Your task to perform on an android device: I might want to view the Google Maps app with public transit routes for Pete's kitchen from my residence.
Image 0: 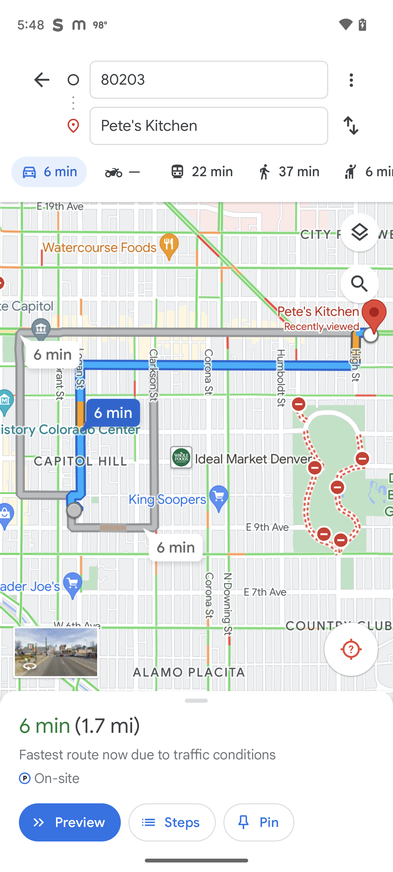
Click on the layer icon.
Step 0: click (365, 236)
Image 1: 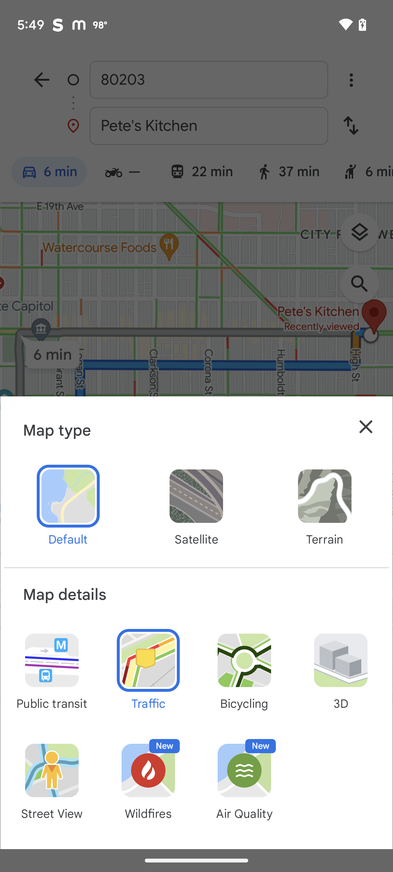
Click on the public transit option
Step 1: click (52, 671)
Image 2: 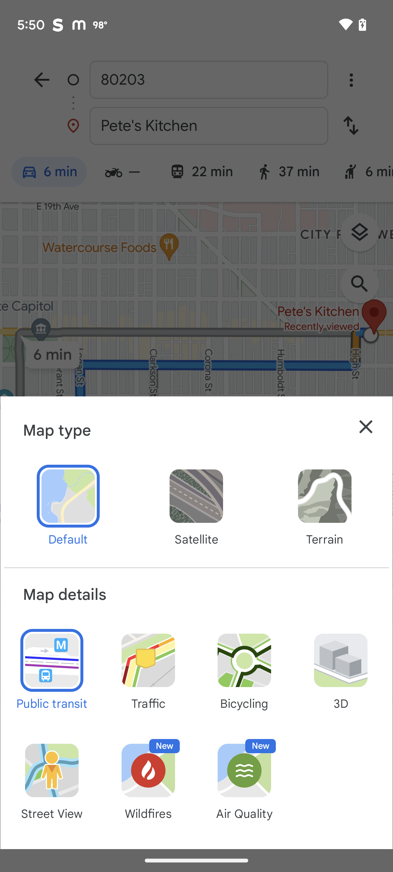
Click on the cross icon
Step 2: click (366, 427)